Your task to perform on an android device: Open the Blinkit app and check out the special offers and discounts available on the products.
Image 0: 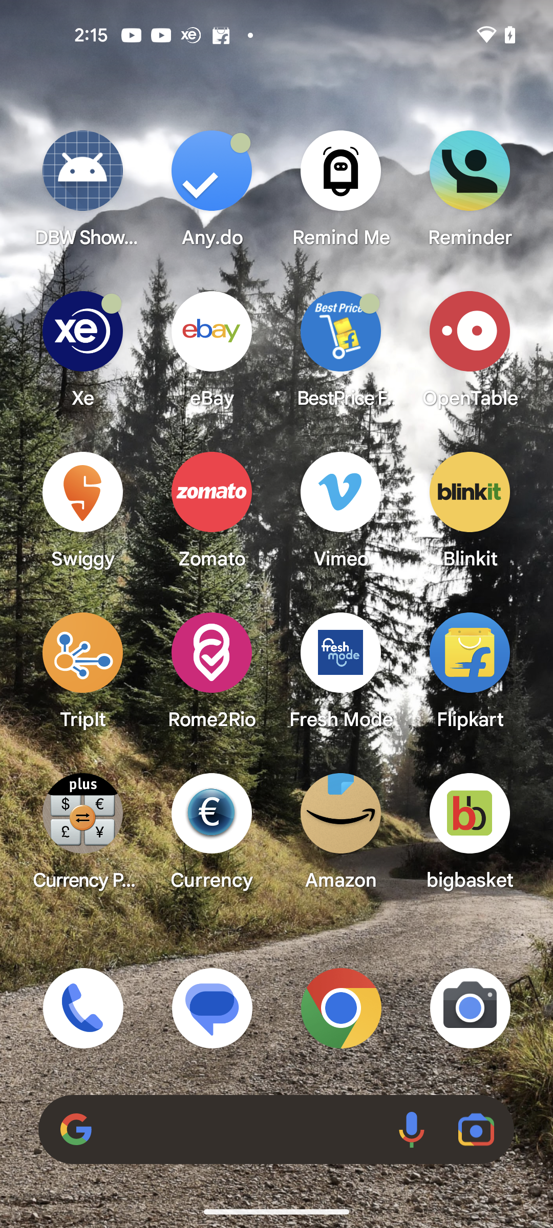
Open the Blinkit app.
Step 0: open app "Blinkit"
Image 1: 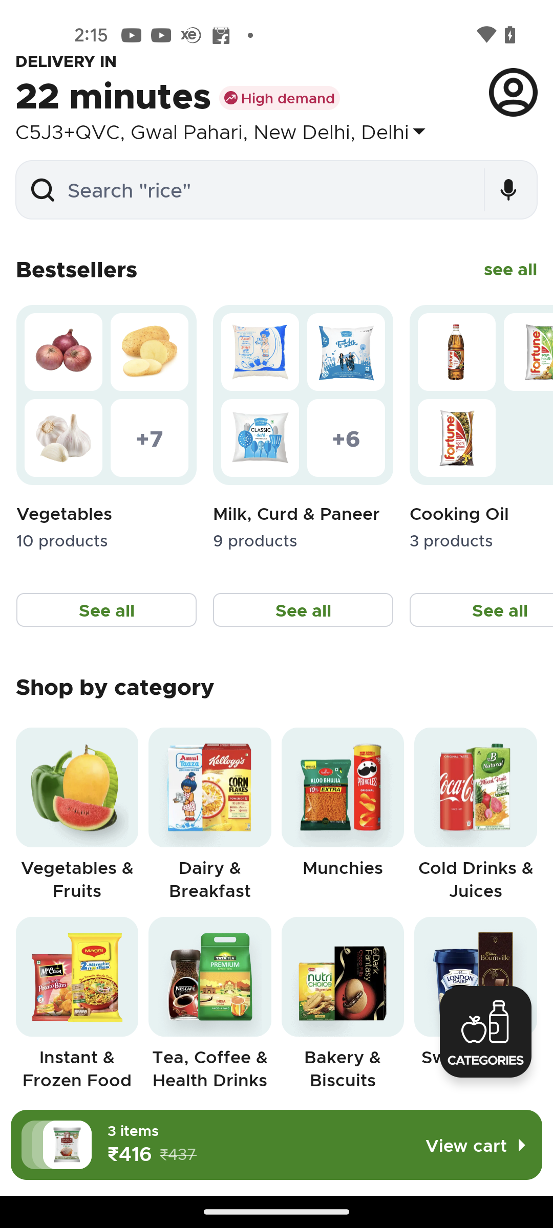
Scroll down to view the special offers.
Step 1: scroll down
Image 2: 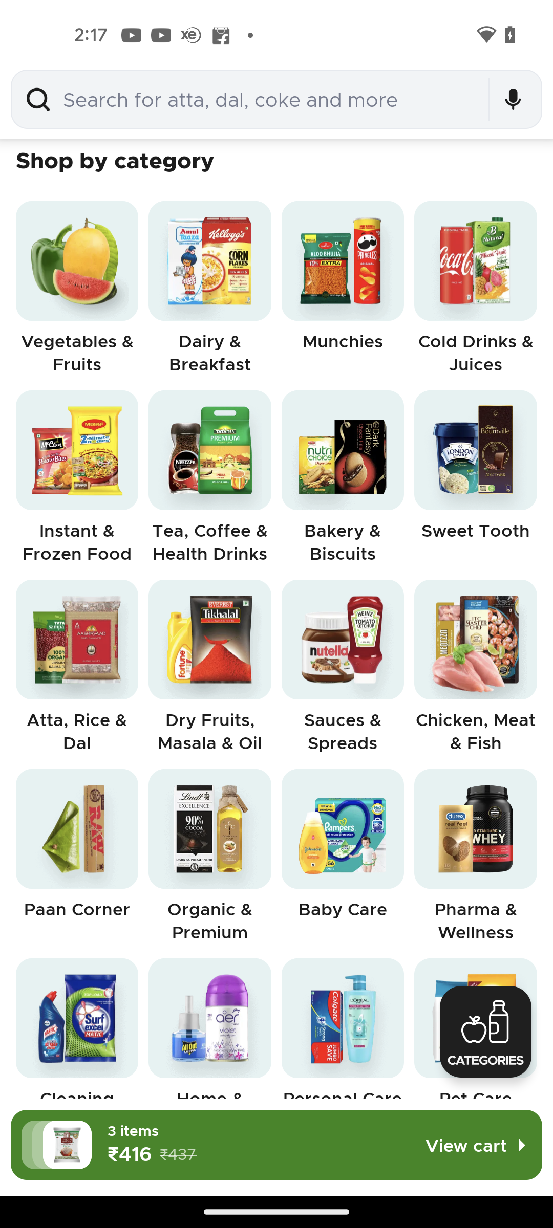
Scroll down to view the special offers.
Step 2: scroll down
Image 3: 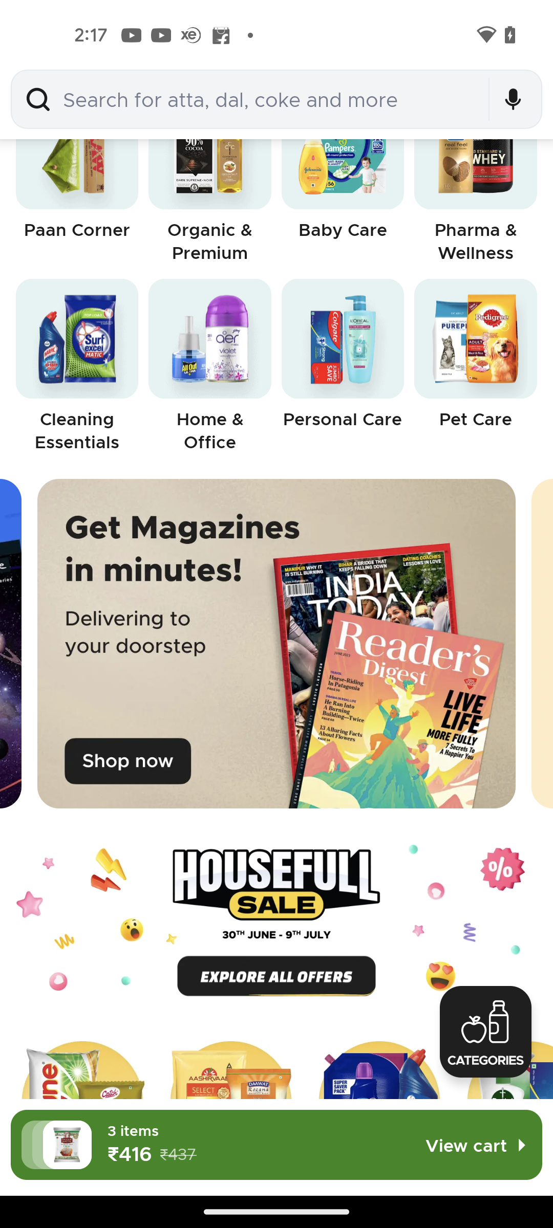
Scroll down to view the special offers.
Step 3: scroll down
Image 4: 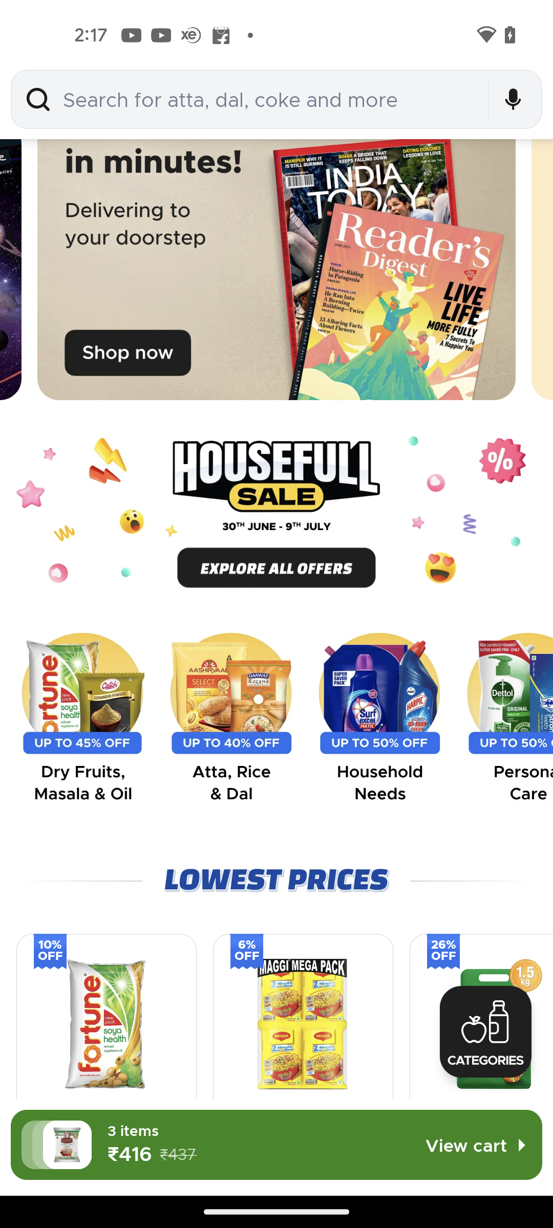
Click on the "Explore all offers" button at the middle of the screen to view the offers.
Step 4: click (254, 569)